Your task to perform on an android device: Open the Keep Notes app & share the note ABC to akashgahlot@google.com through gmail app
Image 0: 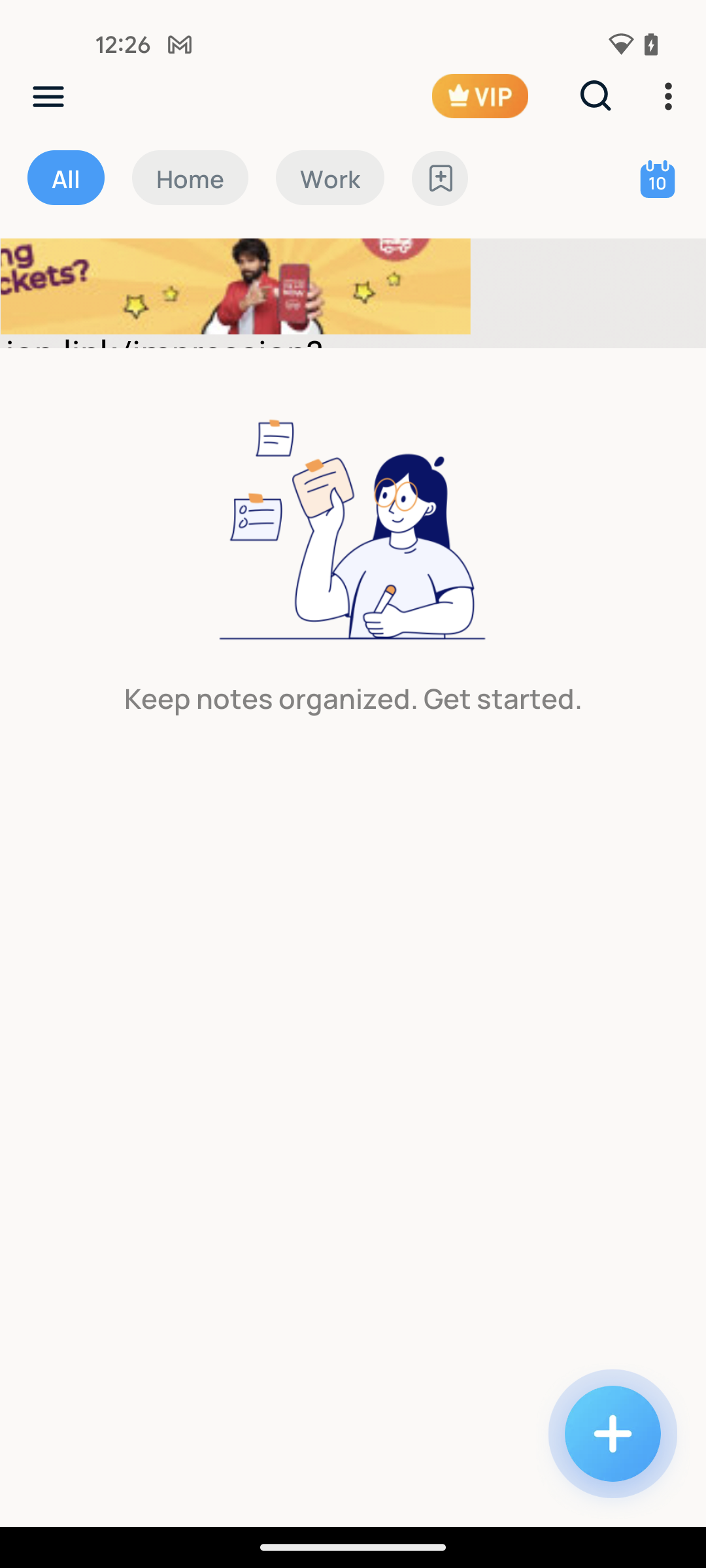
open the Keep Notes app
Step 0: open app "Keep Notes"
Image 1: 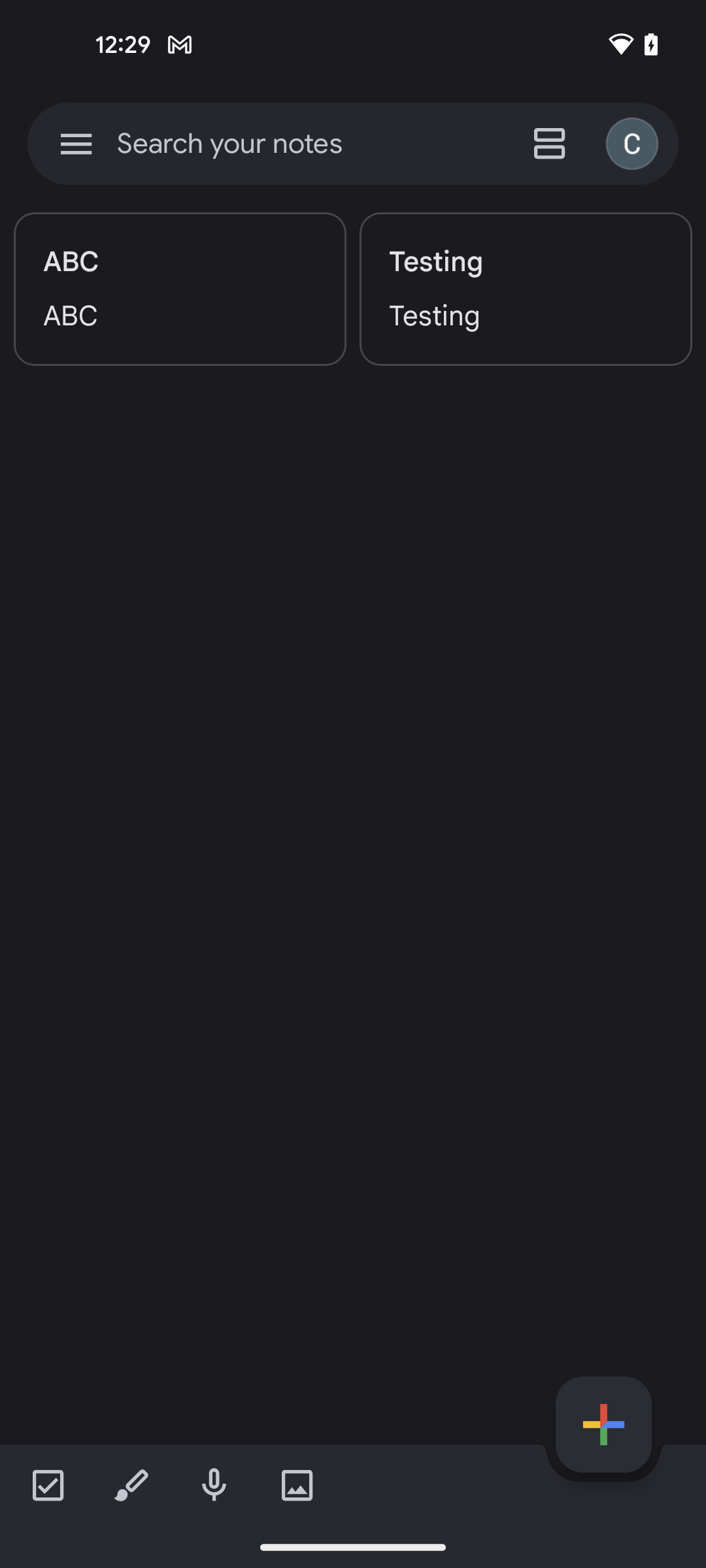
click to open the ABC note
Step 1: click (180, 289)
Image 2: 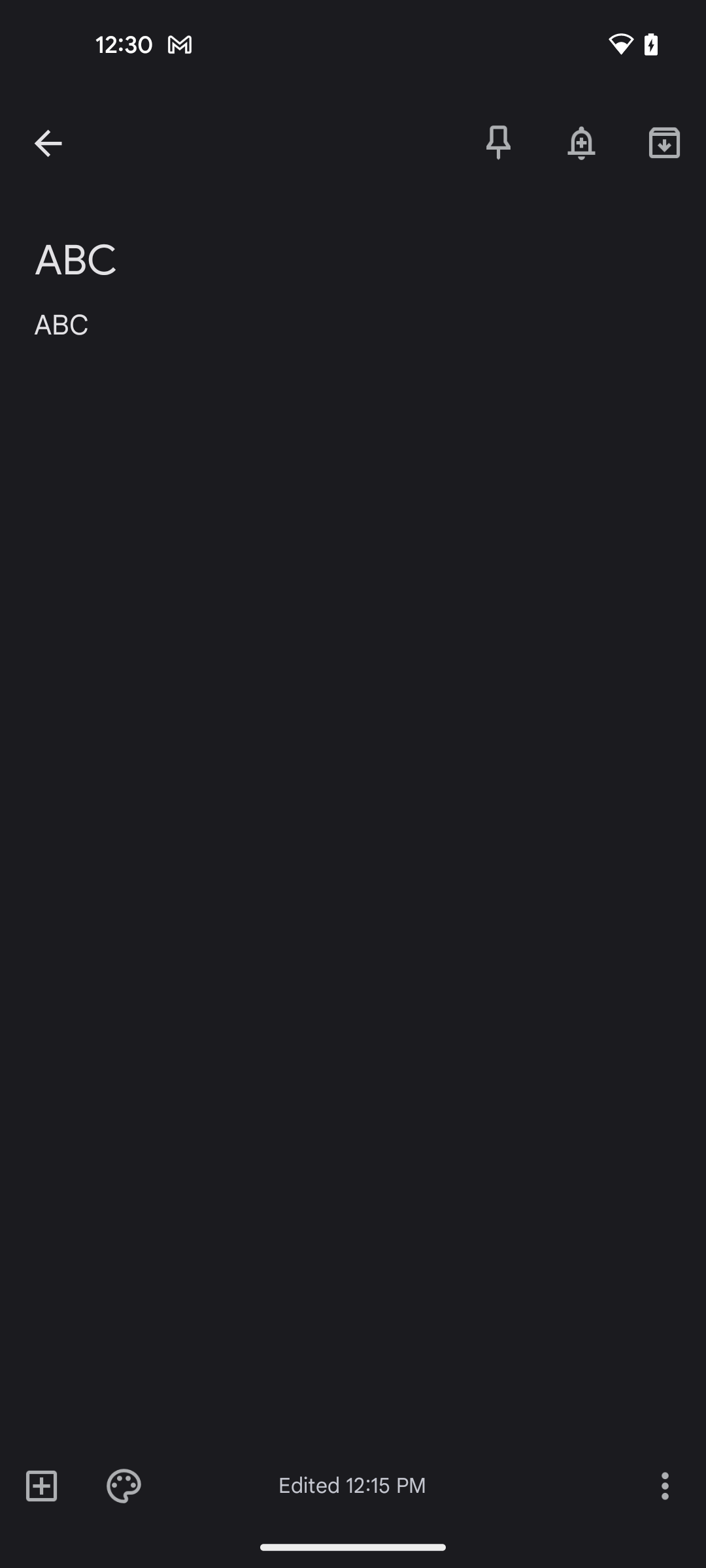
click on three dots at the bottom right corner of the screen
Step 2: click (664, 1485)
Image 3: 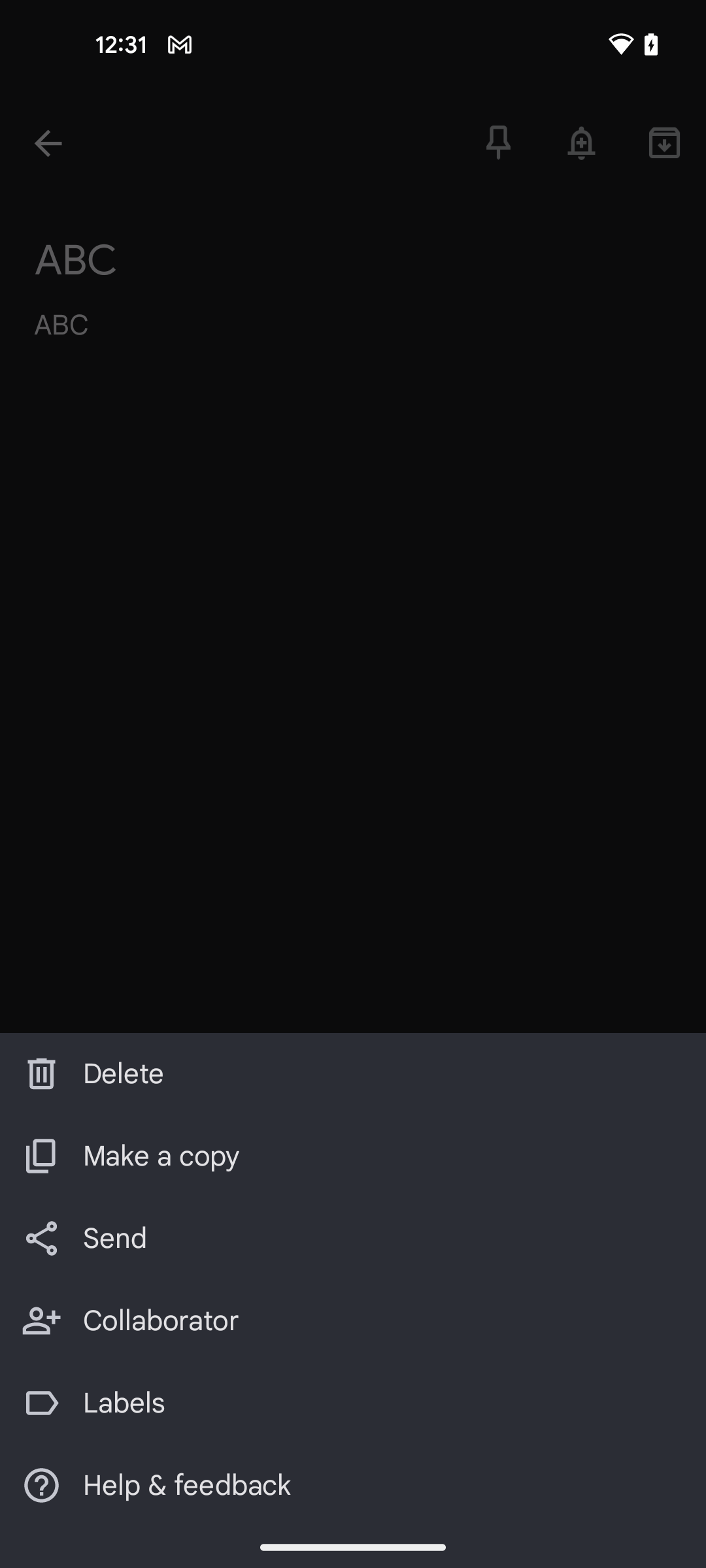
click on the send option
Step 3: click (114, 1238)
Image 4: 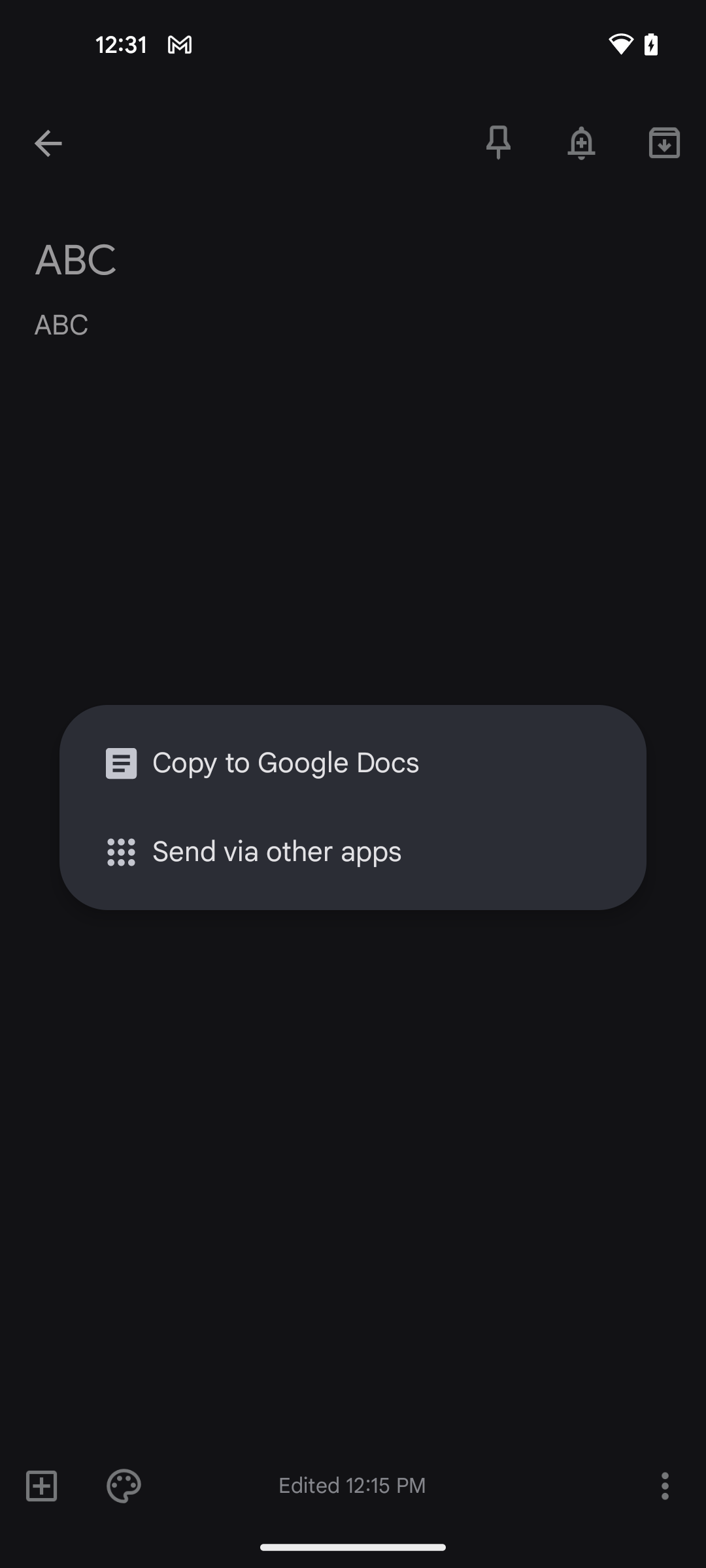
click on the send via other apps option
Step 4: click (373, 852)
Image 5: 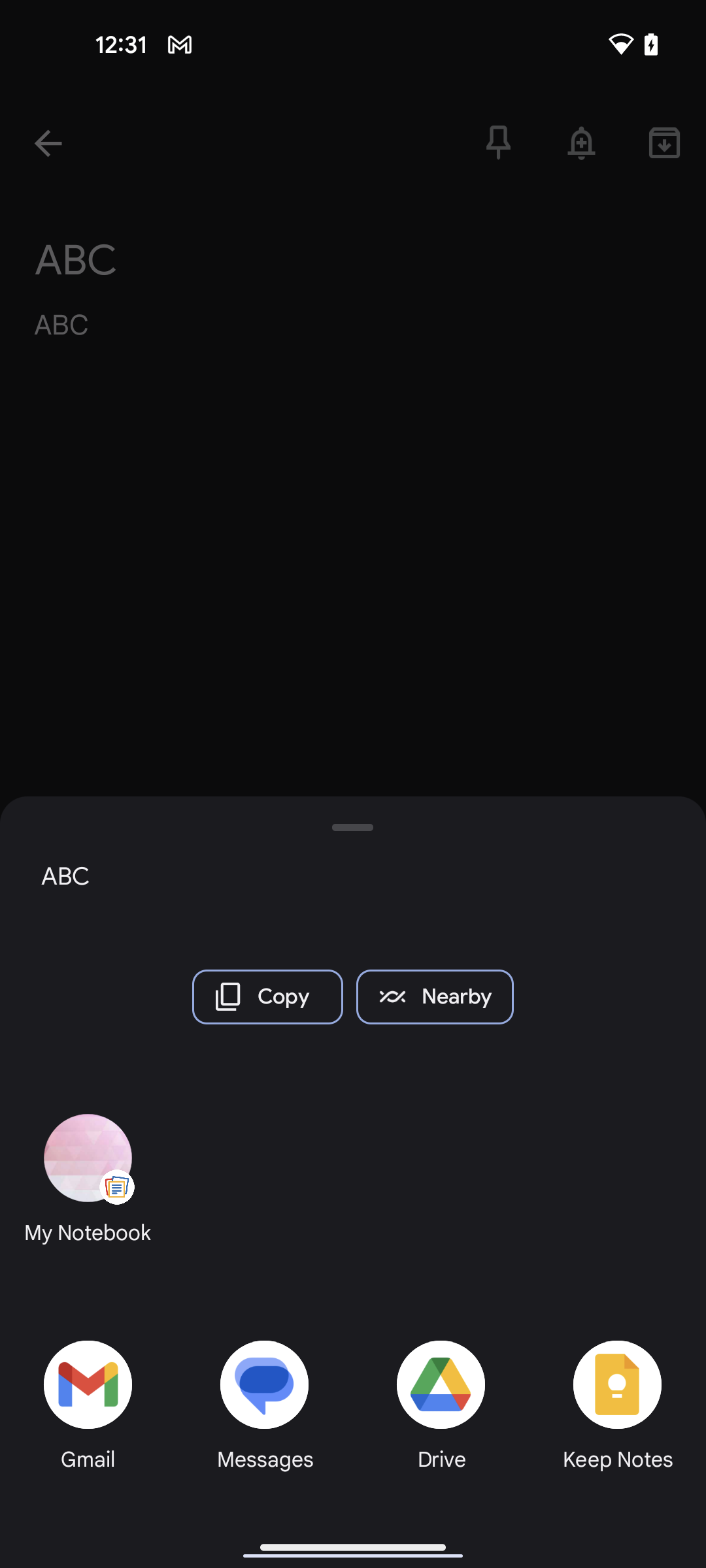
select the Gmail app
Step 5: click (67, 1383)
Image 6: 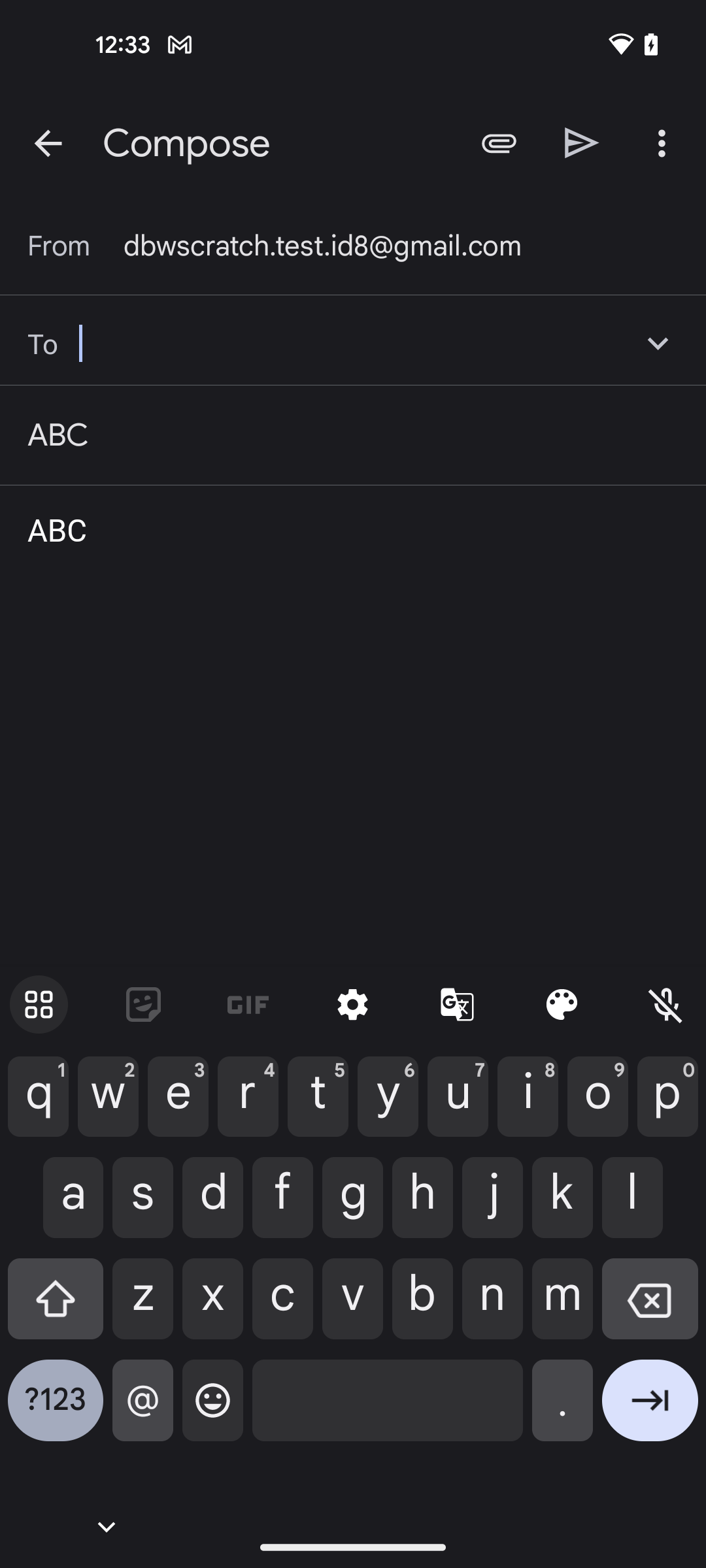
enter the email Id akashgahlot@google.com
Step 6: wait
Image 7: 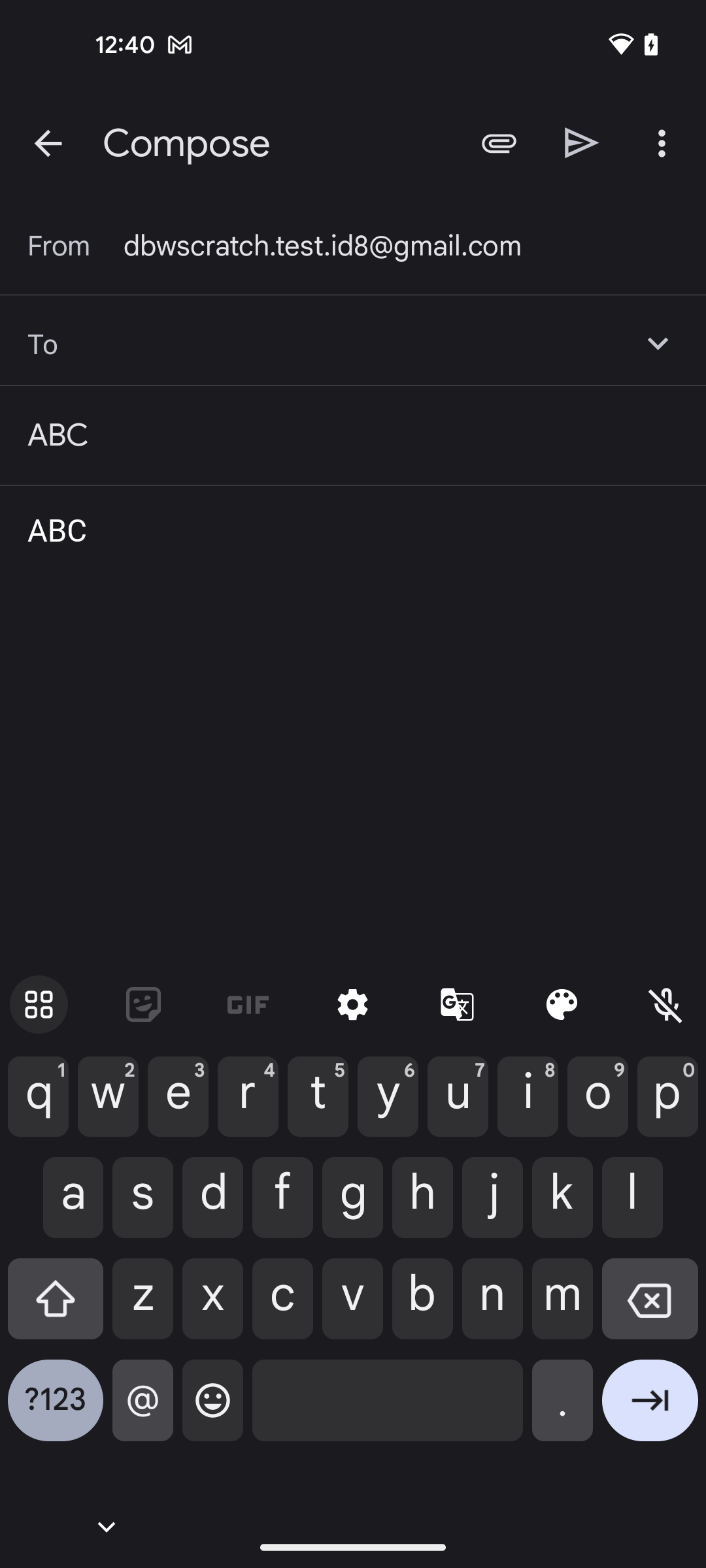
enter the email Id akashgahlot@google.com
Step 7: type "akashgahlot@google.com"
Image 8: 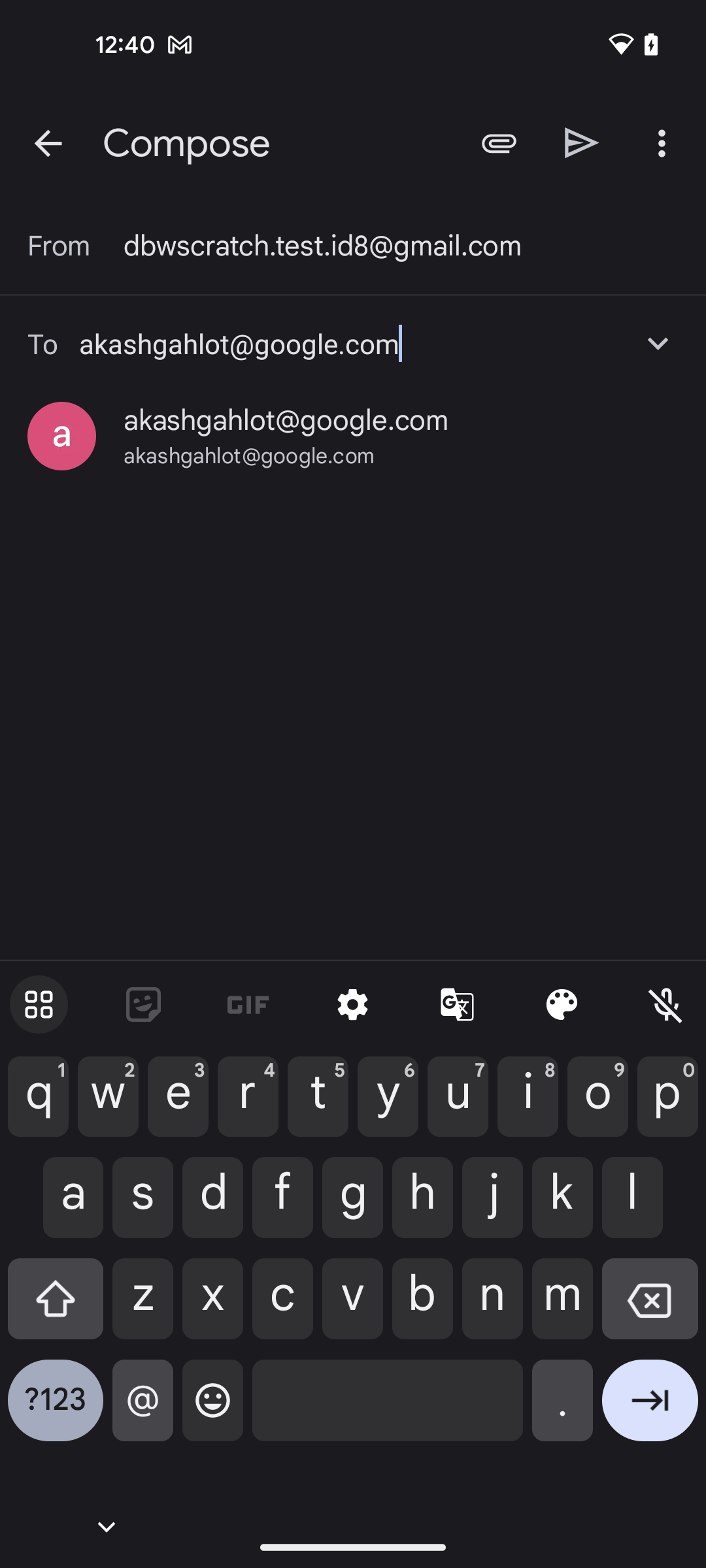
select the suggested id
Step 8: click (286, 420)